Your task to perform on an android device: I want to encourage my friend too. Share my progress to friend Rick Weinstein to his mail id : rick.weinstein@dayrep.com 
Image 0: 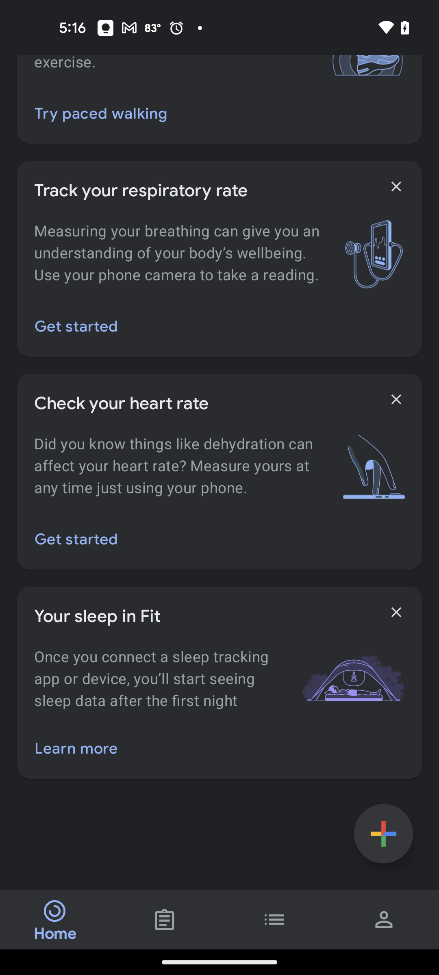
Click  on the History icon
Step 0: click (165, 919)
Image 1: 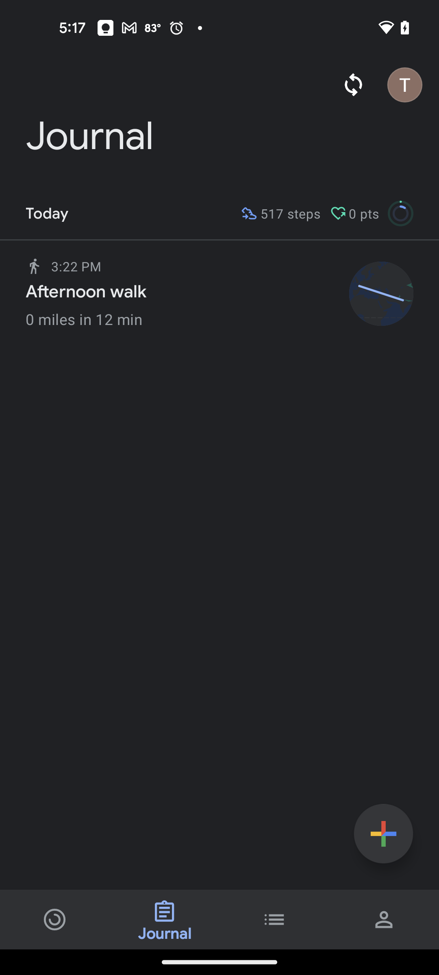
Click on the my recent activity
Step 1: click (187, 291)
Image 2: 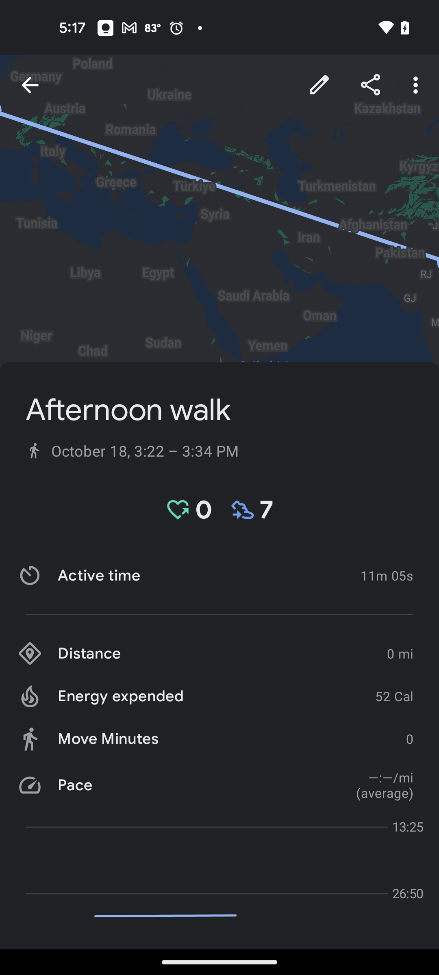
Click on the share icon at the top right of the screen
Step 2: click (371, 85)
Image 3: 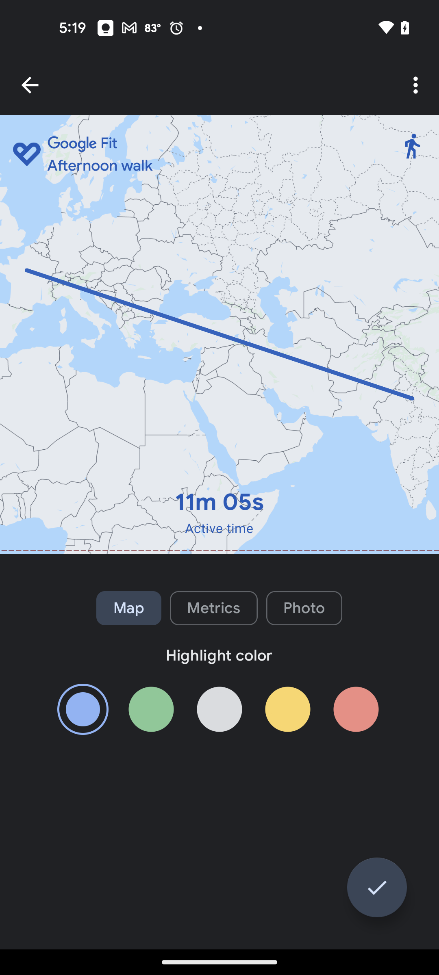
Click on the Check icon at the bottom right of the screen
Step 3: click (377, 887)
Image 4: 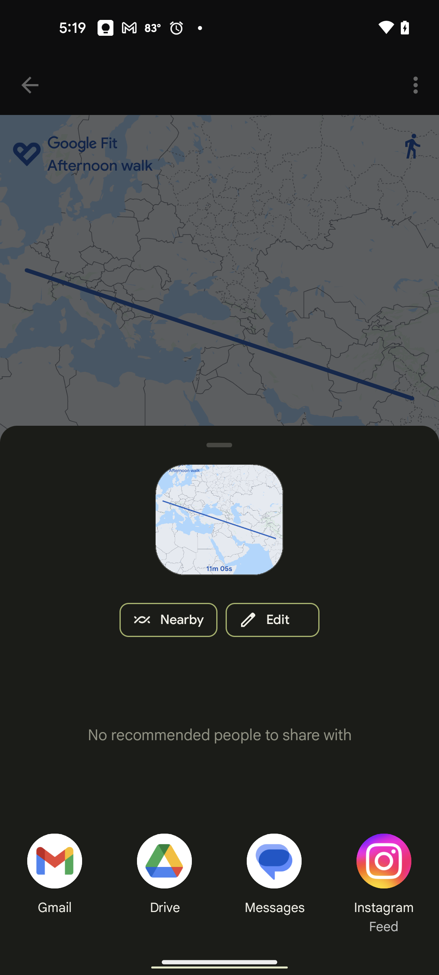
Click on the Gmail icon at the bottom left of the screen
Step 4: click (54, 861)
Image 5: 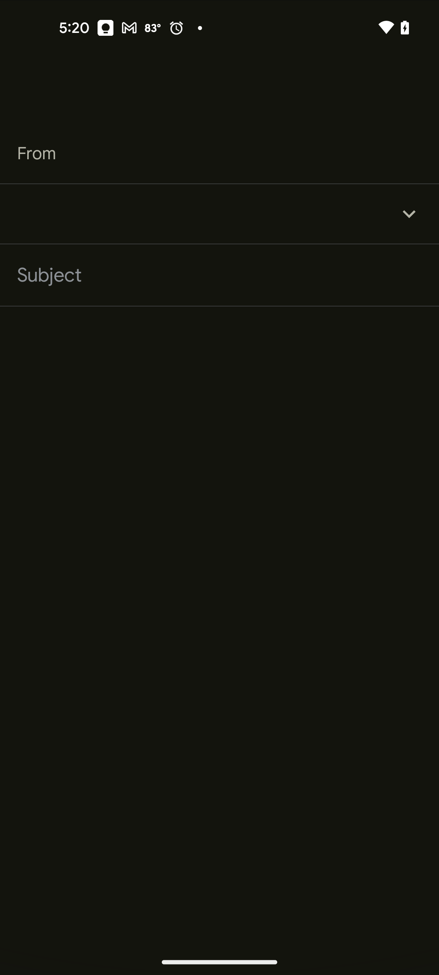
Click on the Gmail icon at the bottom left of the screen
Step 5: wait
Image 6: 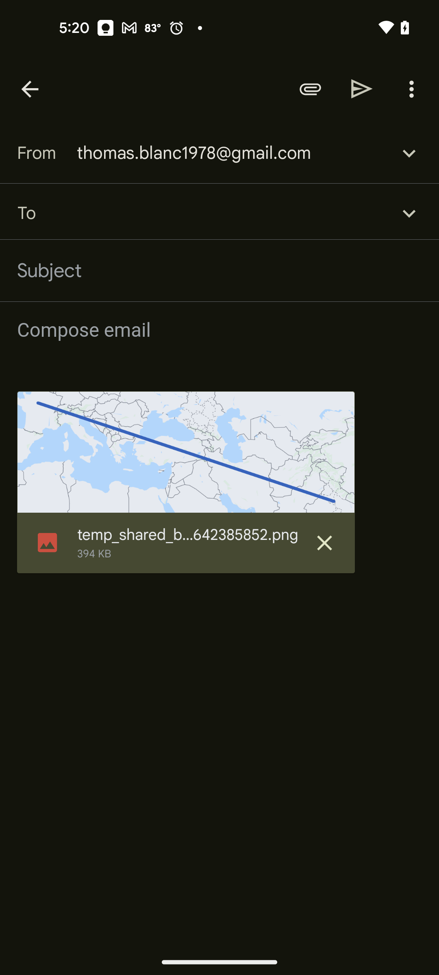
Click on the To section
Step 6: click (232, 213)
Image 7: 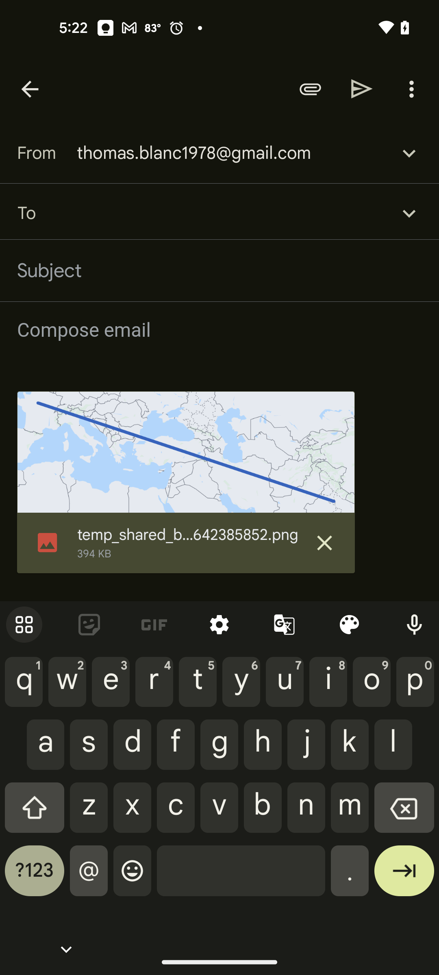
Type rick.weinstein@dayrep.com
Step 7: type "rick.weinstein@dayrep.com"
Image 8: 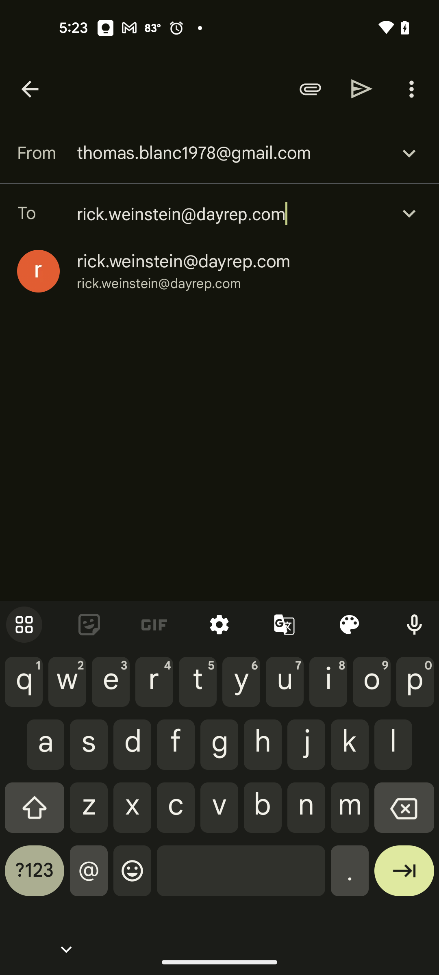
Click on the suggested mail id
Step 8: click (183, 261)
Image 9: 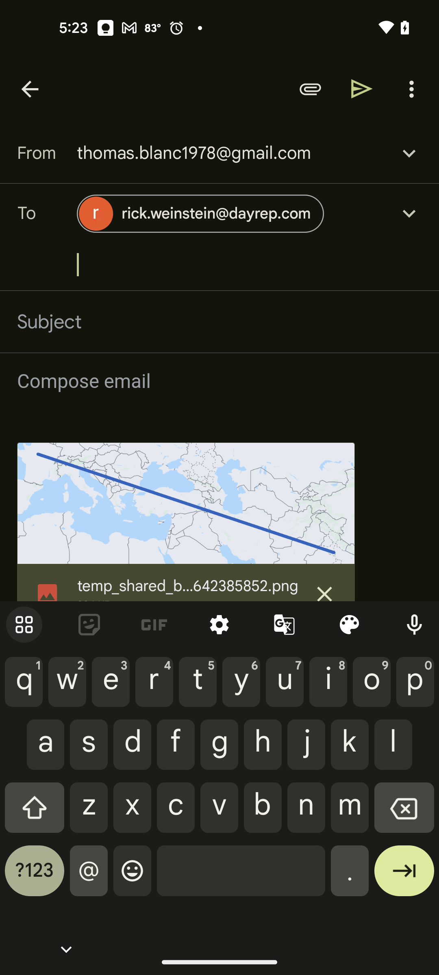
Click on the Send button at the top right of the screen
Step 9: click (362, 89)